Your task to perform on an android device: My son told me to read the reviews of the product before purchasing it, so read the reviews of the Milliard Tri-Foam Folding Mattress- Full Size- Foldable Sofa Mattress in the desertcart app.
Image 0: 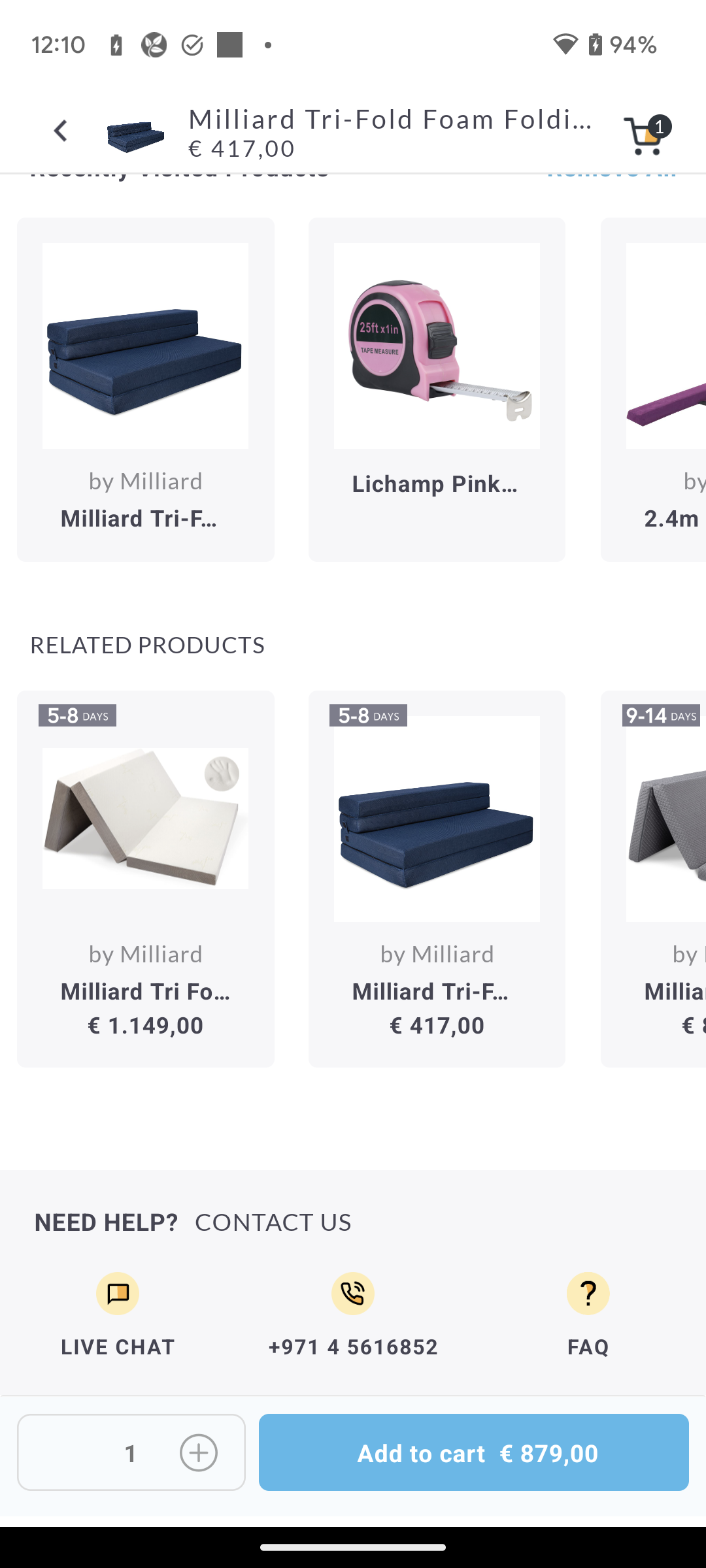
Scroll up to view the reviews of this Sofa cum bed.
Step 0: scroll up